Your task to perform on an android device: I'd like to schedule a test drive before making a decision.
Image 0: 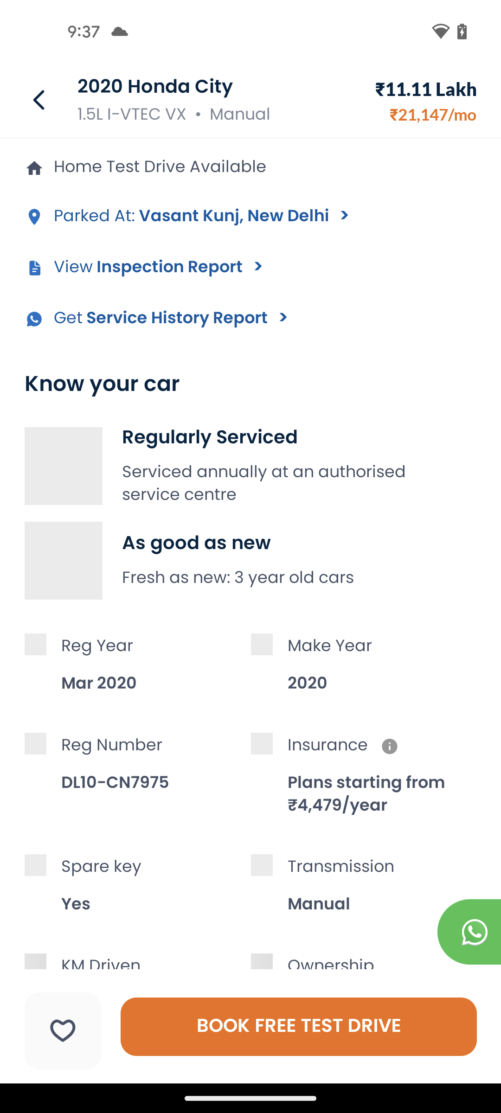
click on the Book free test drive button
Step 0: click (298, 1027)